Your task to perform on an android device: Compare the costs that different retailers are willing to charge for the same type of brand new birkenstock women's gilford high oxford shoes
Image 0: 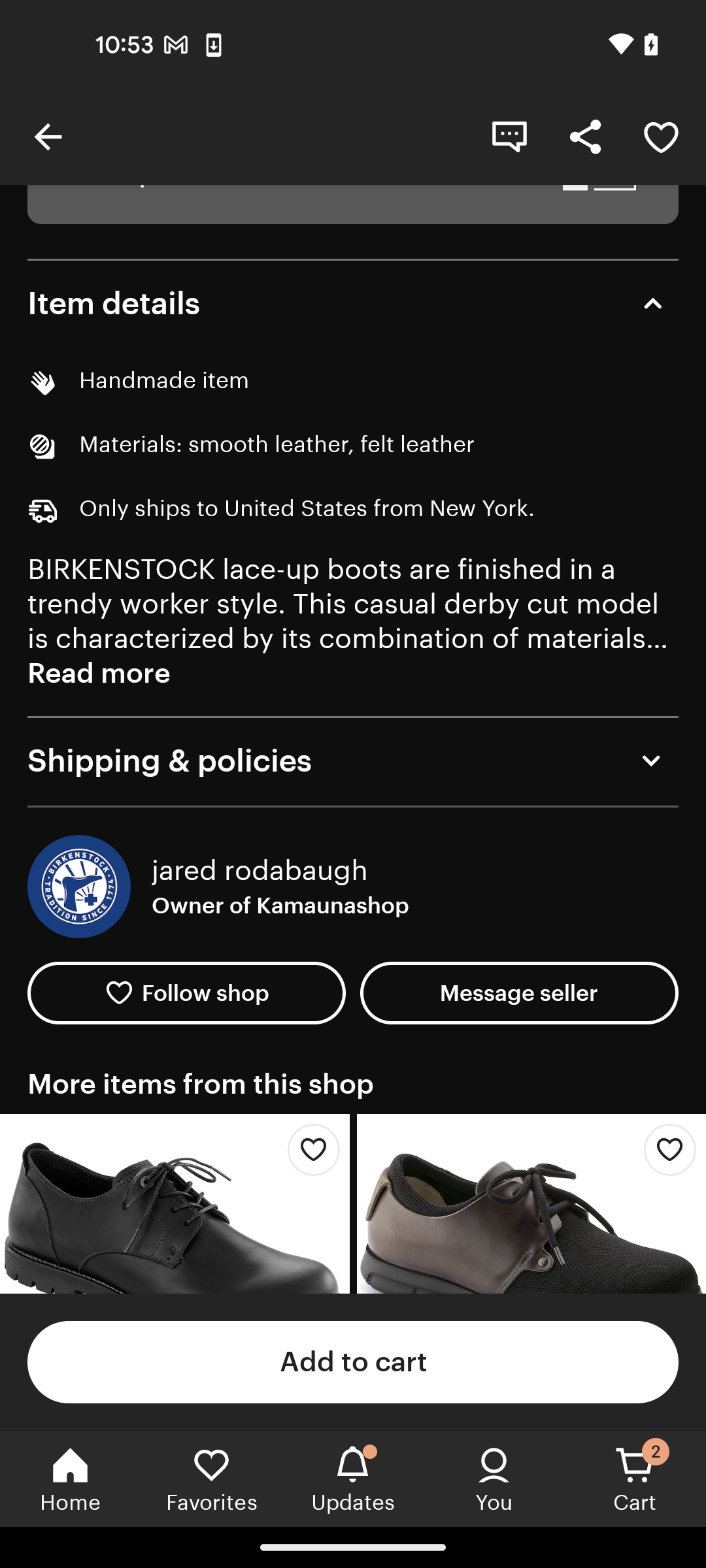
Swipe up to view the compare option
Step 0: scroll down